Your task to perform on an android device: Upload the "Sceenshot.txt" file to the Google Drive app so I can easily access it in the future.
Image 0: 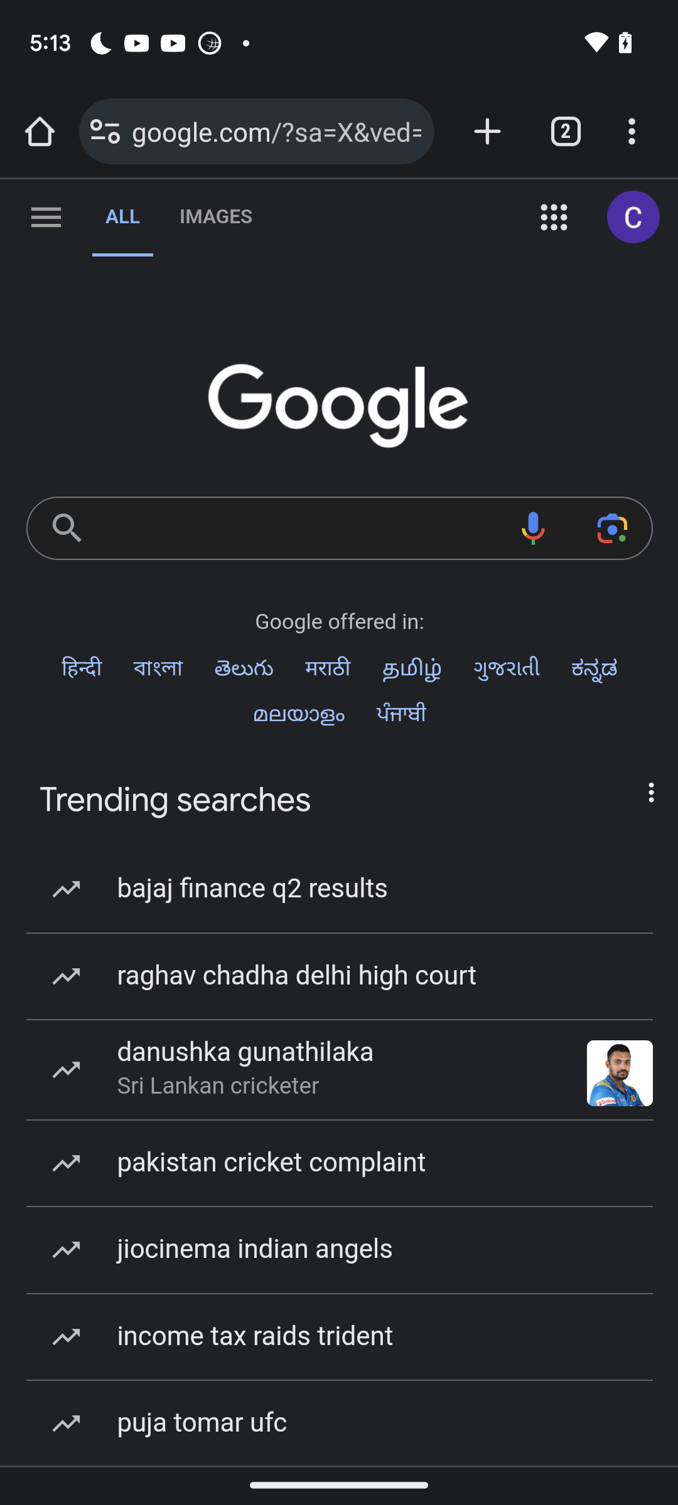
Open google drive app
Step 0: open app "Drive"
Image 1: 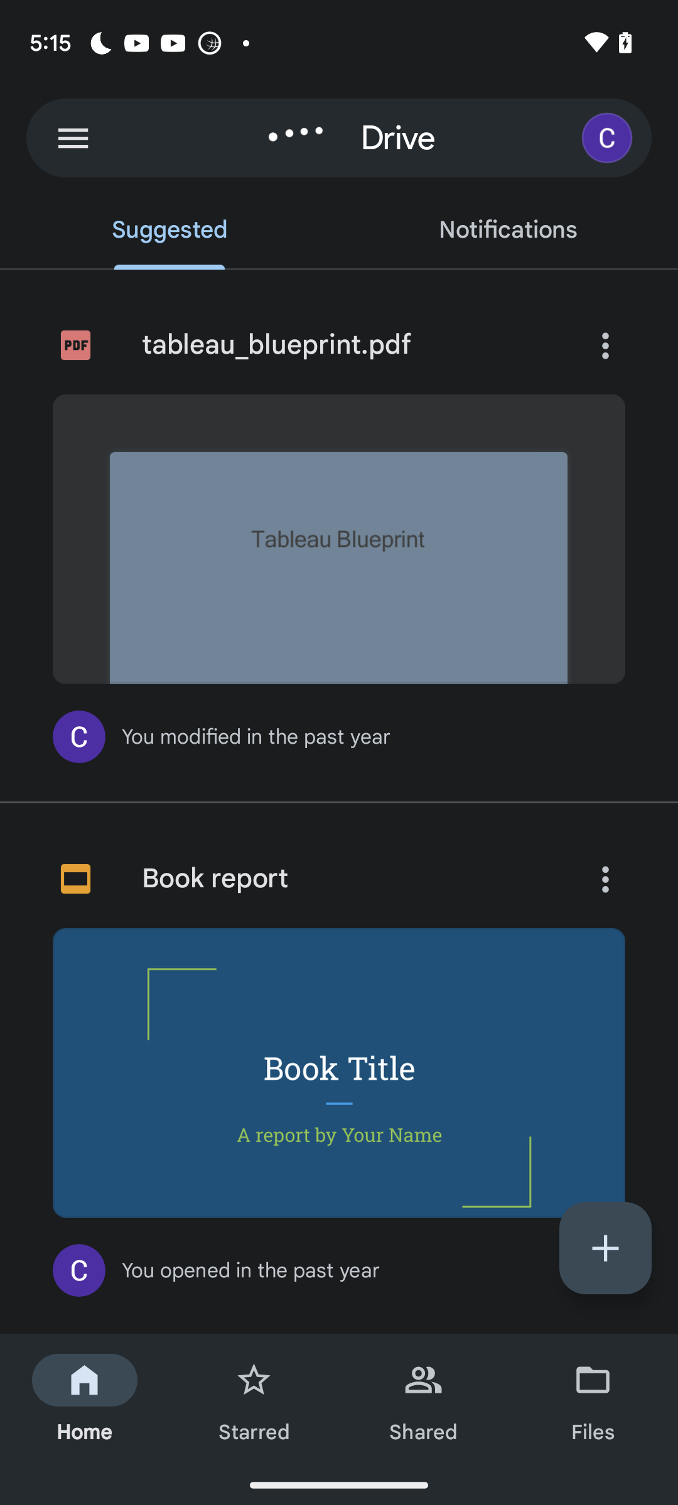
Click on the plus icon
Step 1: click (605, 1248)
Image 2: 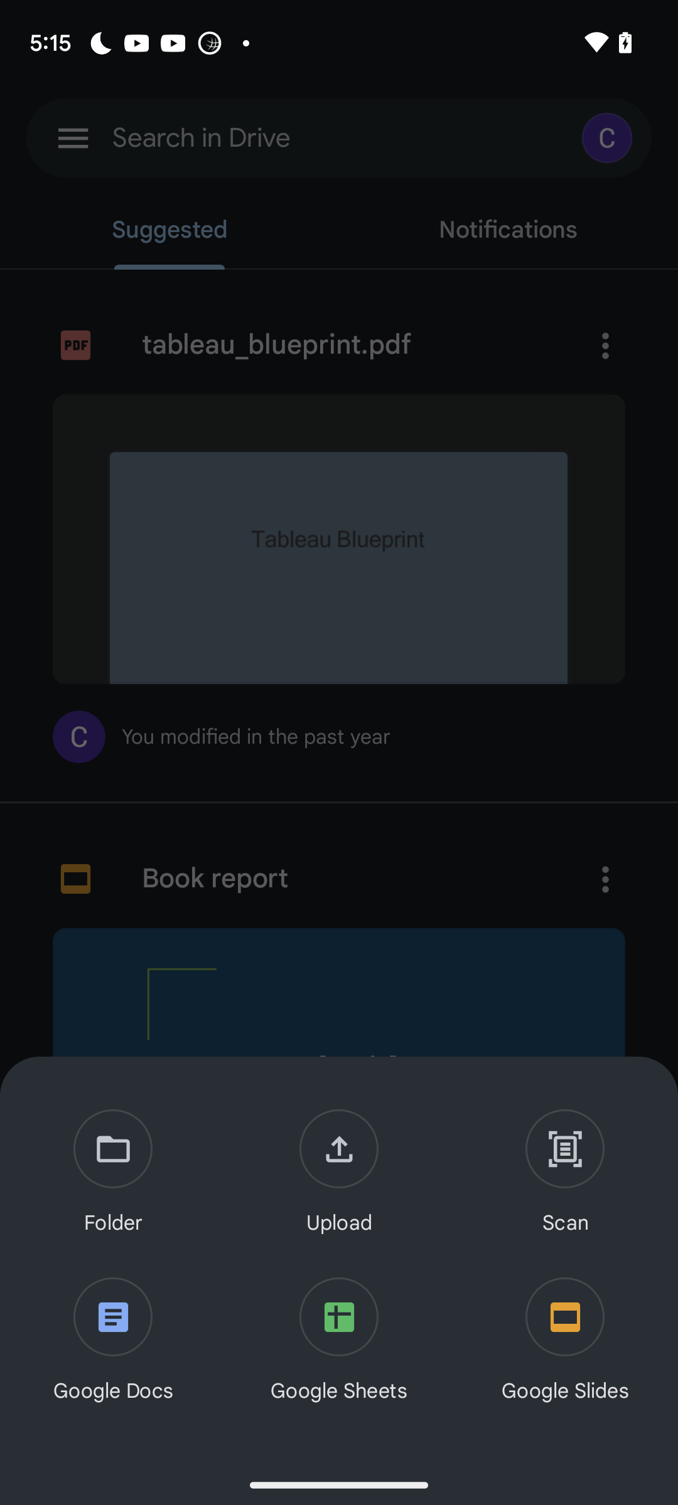
Click on the upload option
Step 2: click (339, 1173)
Image 3: 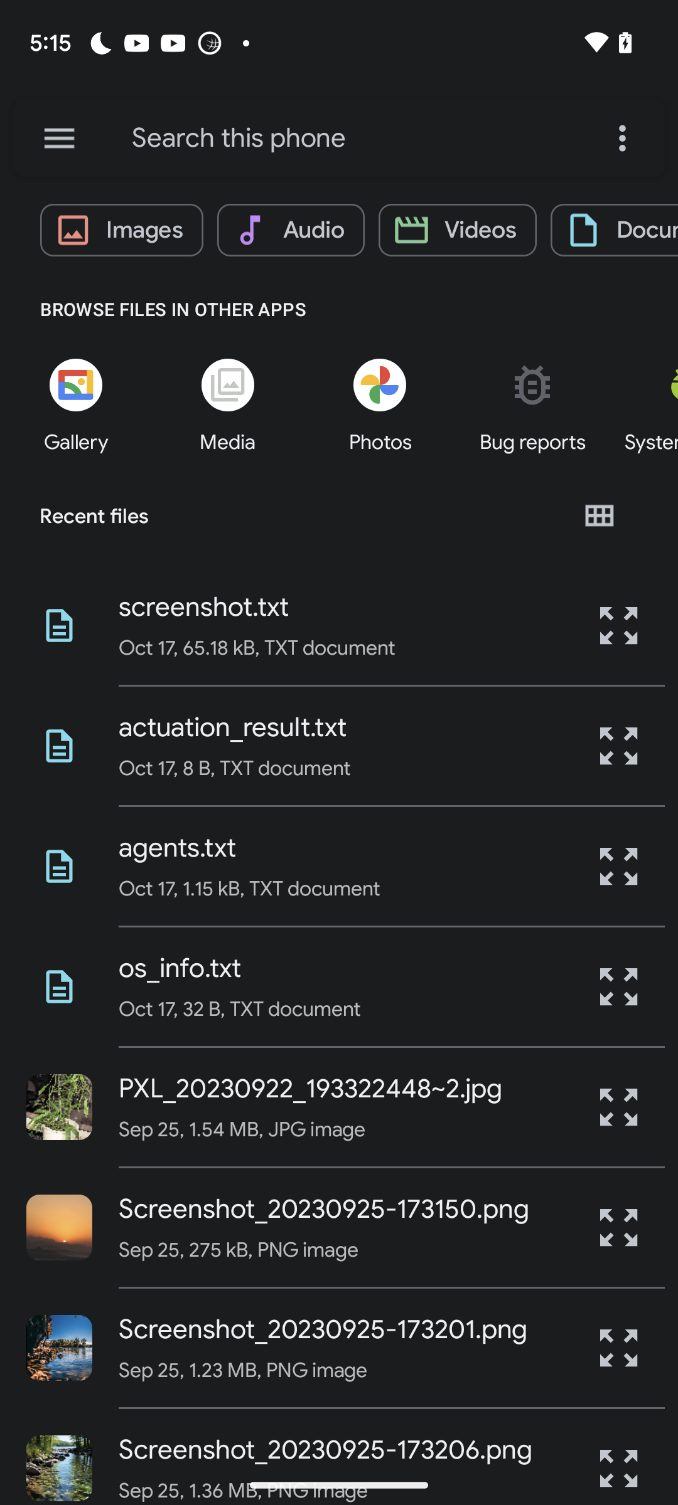
Click on screenshot.txt
Step 3: click (326, 625)
Image 4: 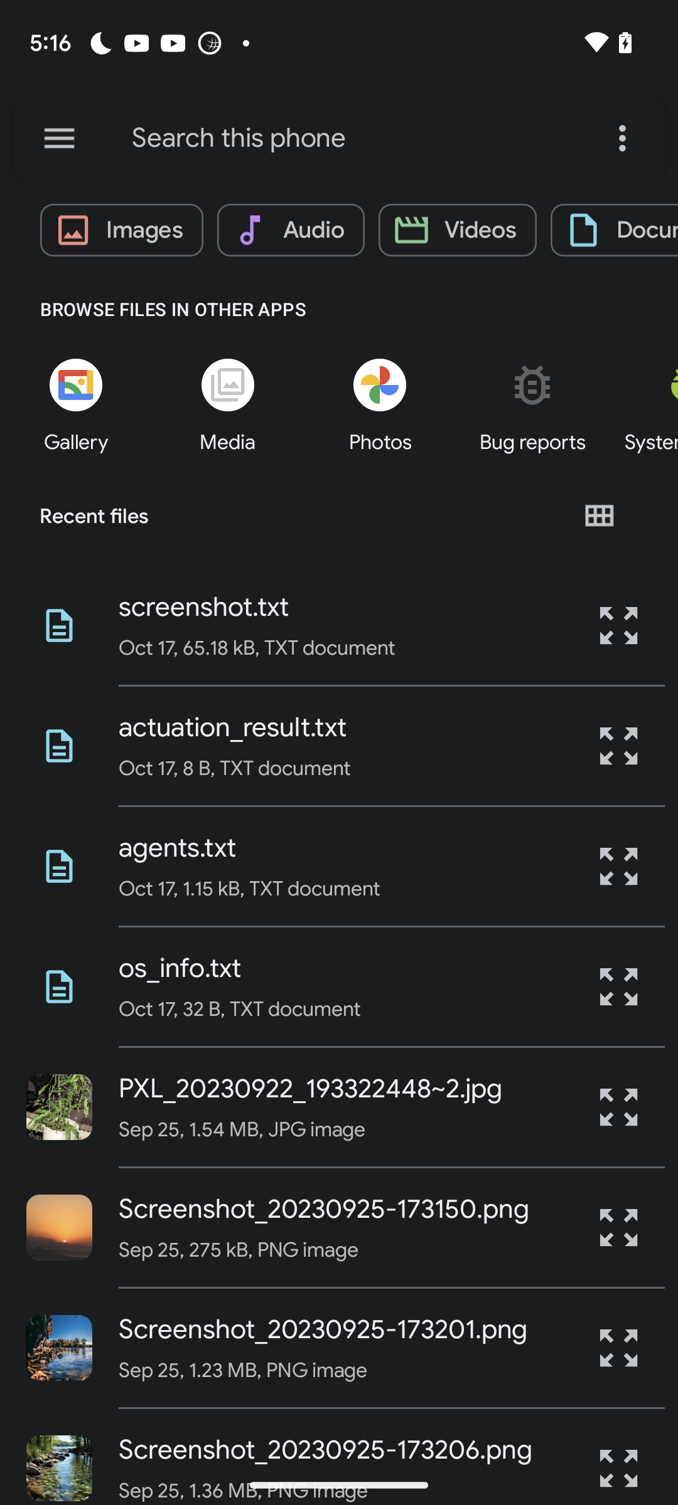
Click on screenshot.txt
Step 4: wait
Image 5: 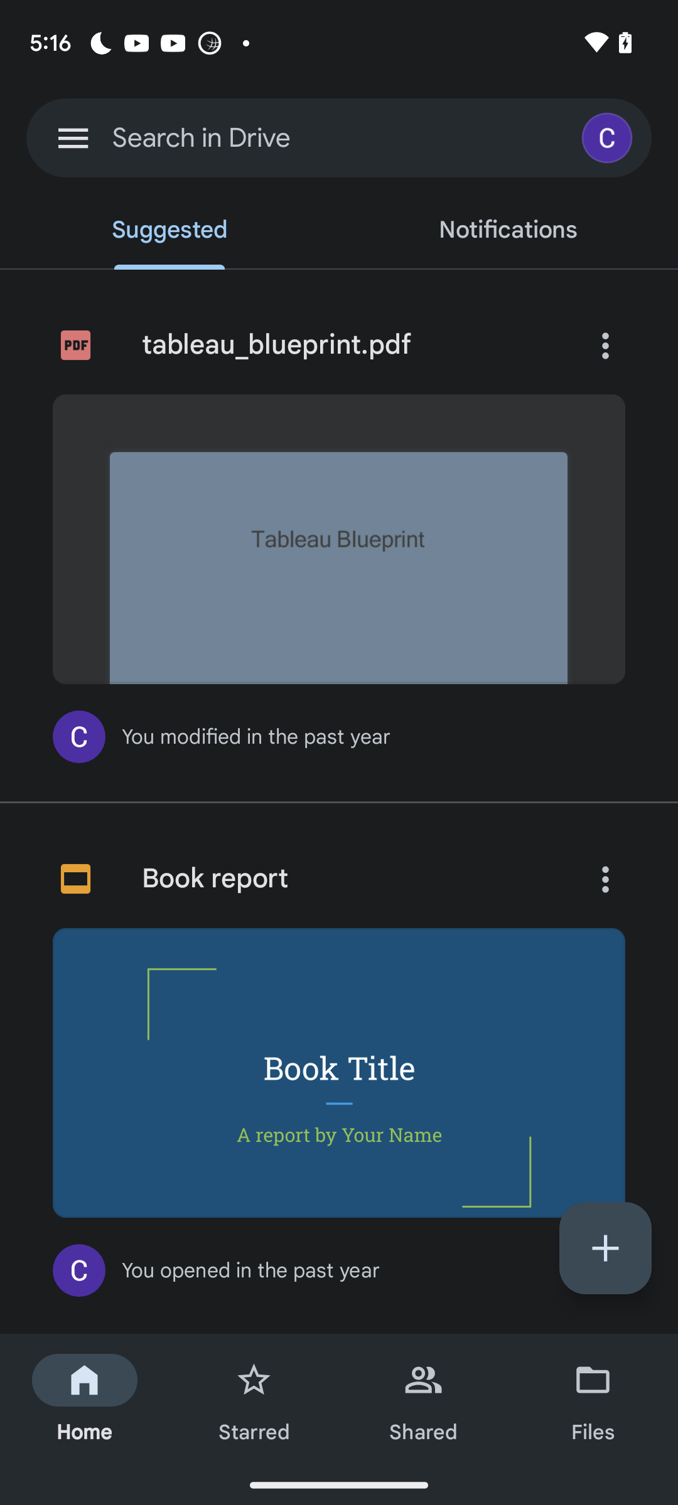
Click on screenshot.txt
Step 5: wait